Your task to perform on an android device: Open bechdo app, Search for Samsung Galaxy A14 5g
Image 0: 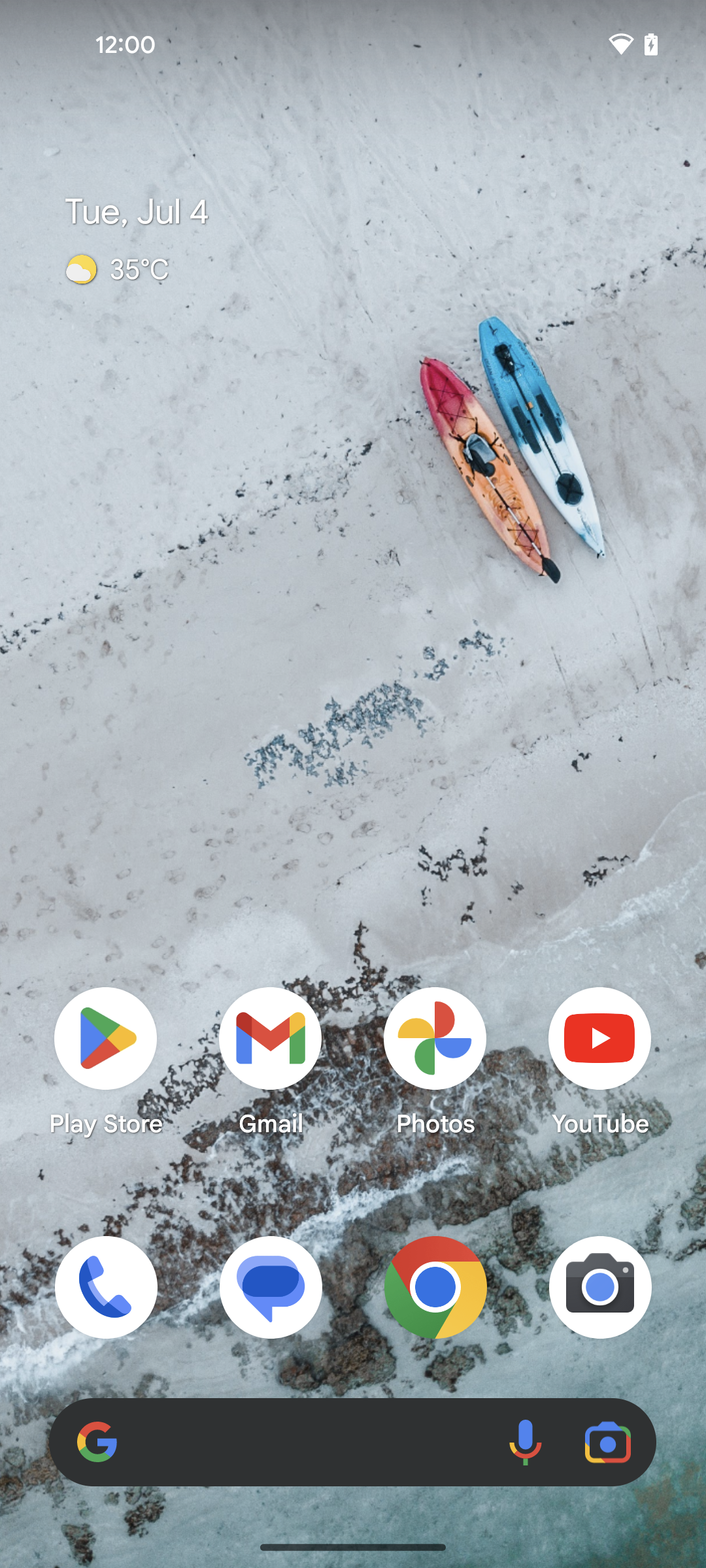
Open bechdo app
Step 0: open app "bechdo"
Image 1: 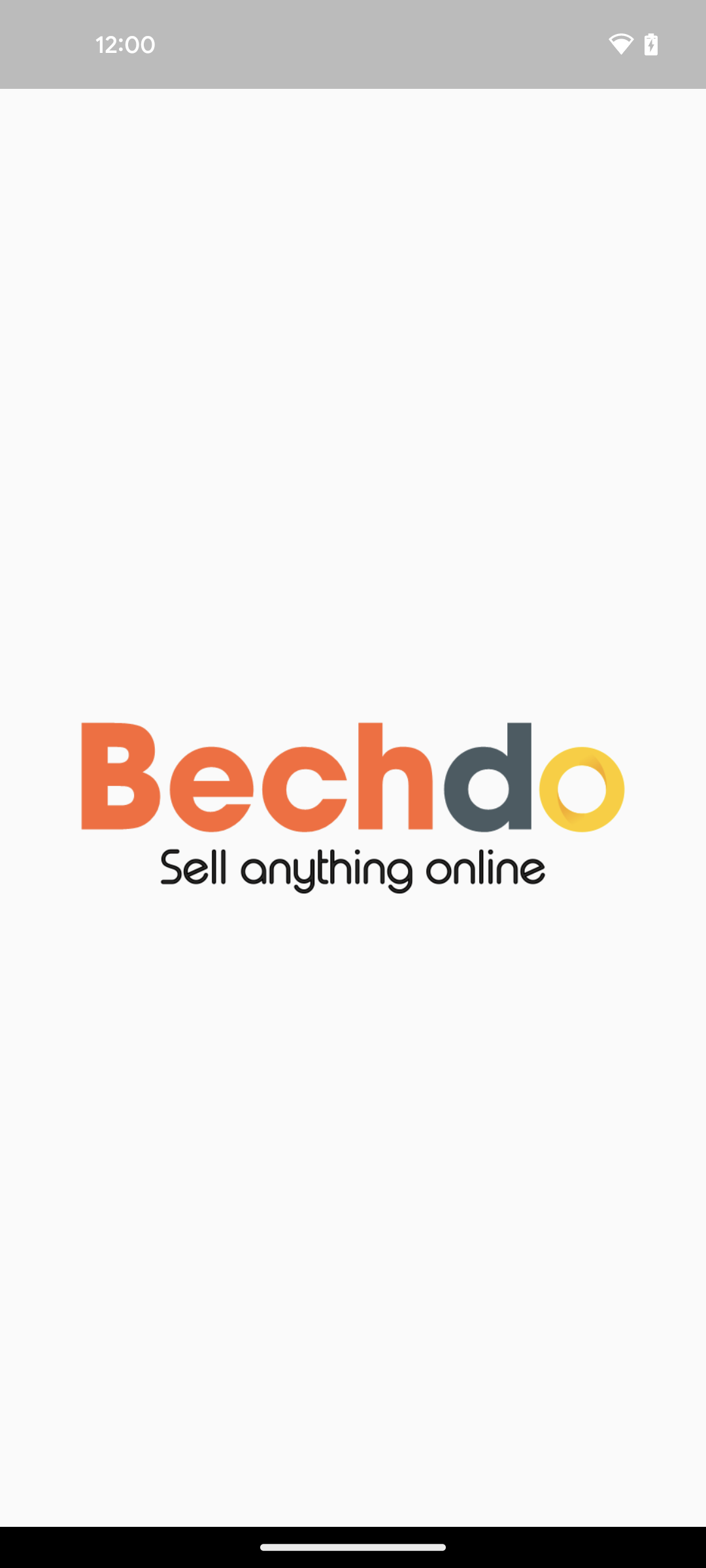
Open bechdo app
Step 1: wait
Image 2: 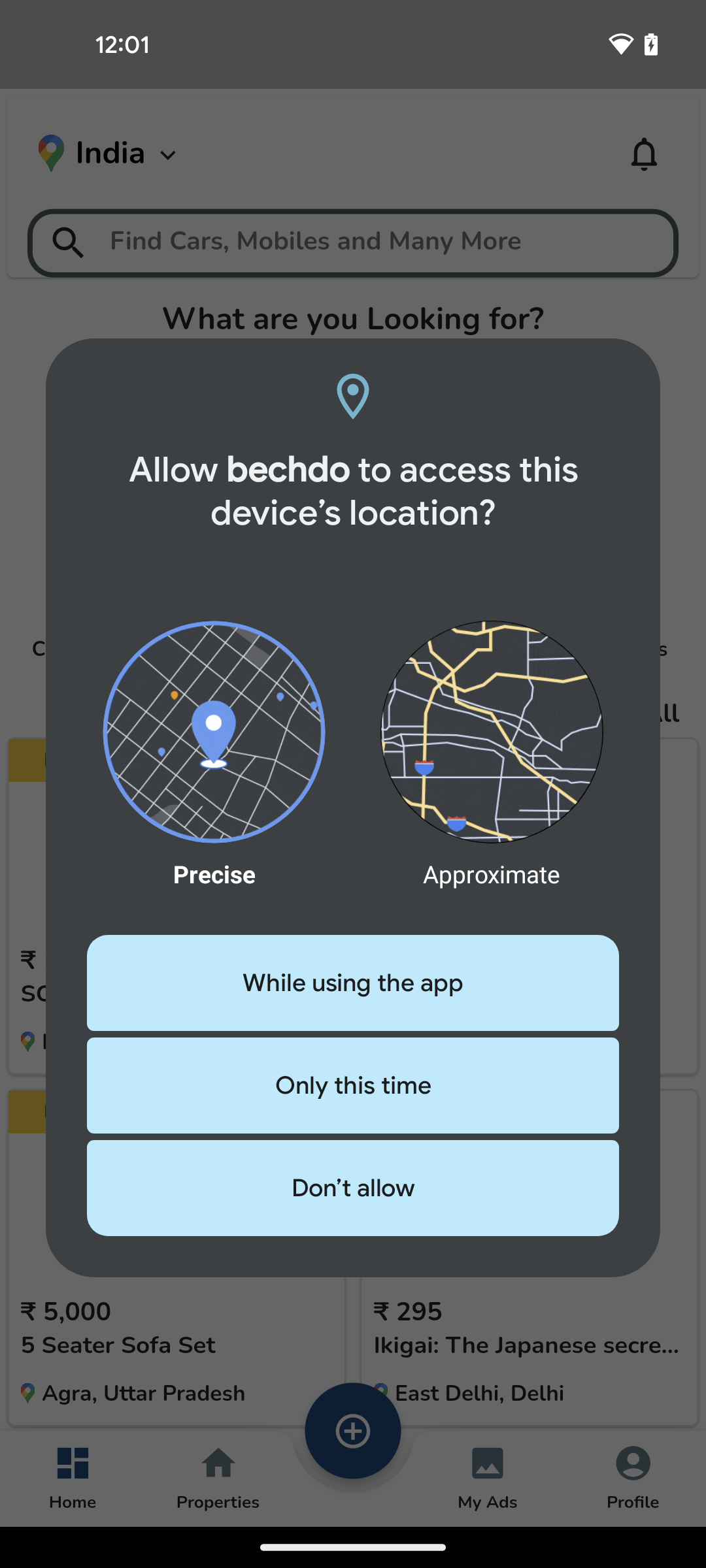
Click on the Don't allow button at the pop up window
Step 2: click (353, 1188)
Image 3: 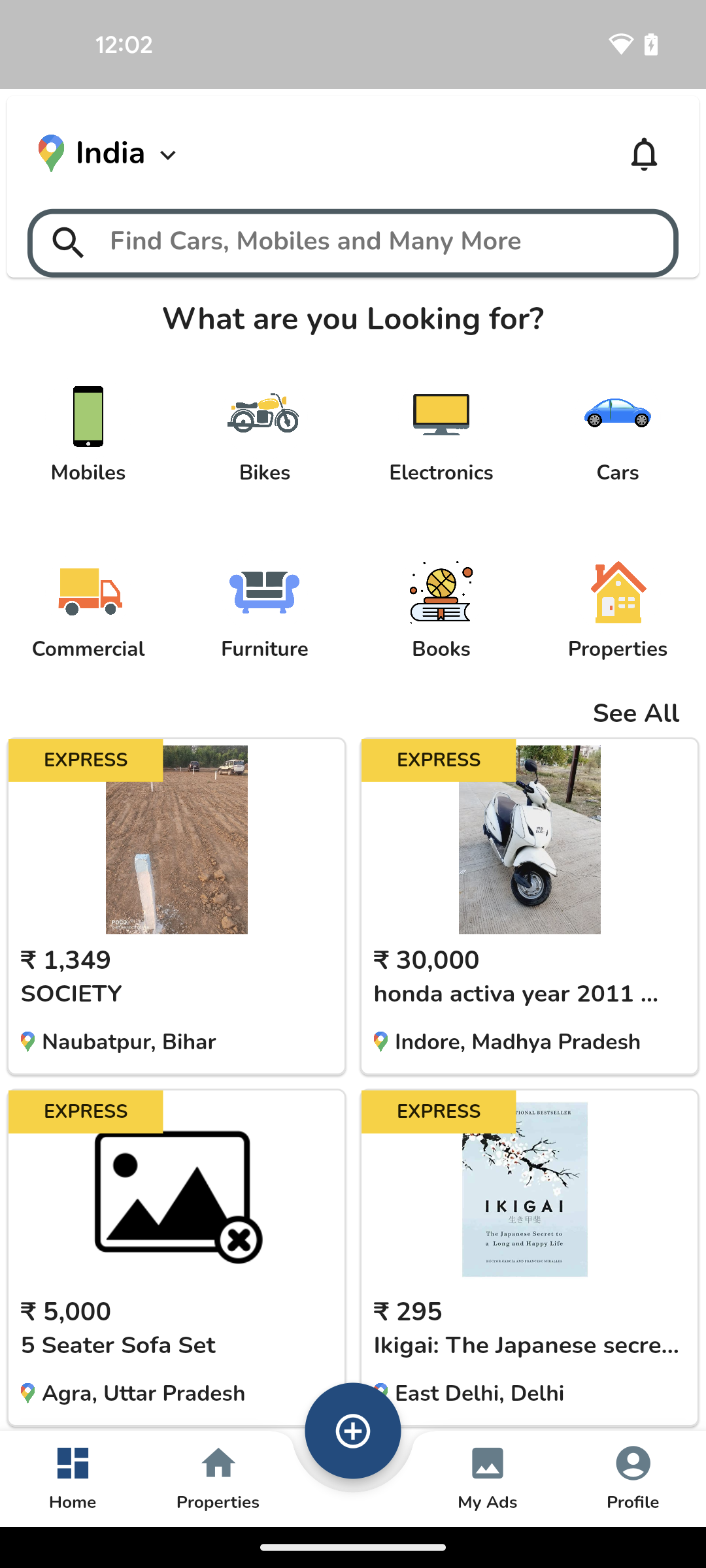
Click on the search bar at the top of the screen
Step 3: click (353, 243)
Image 4: 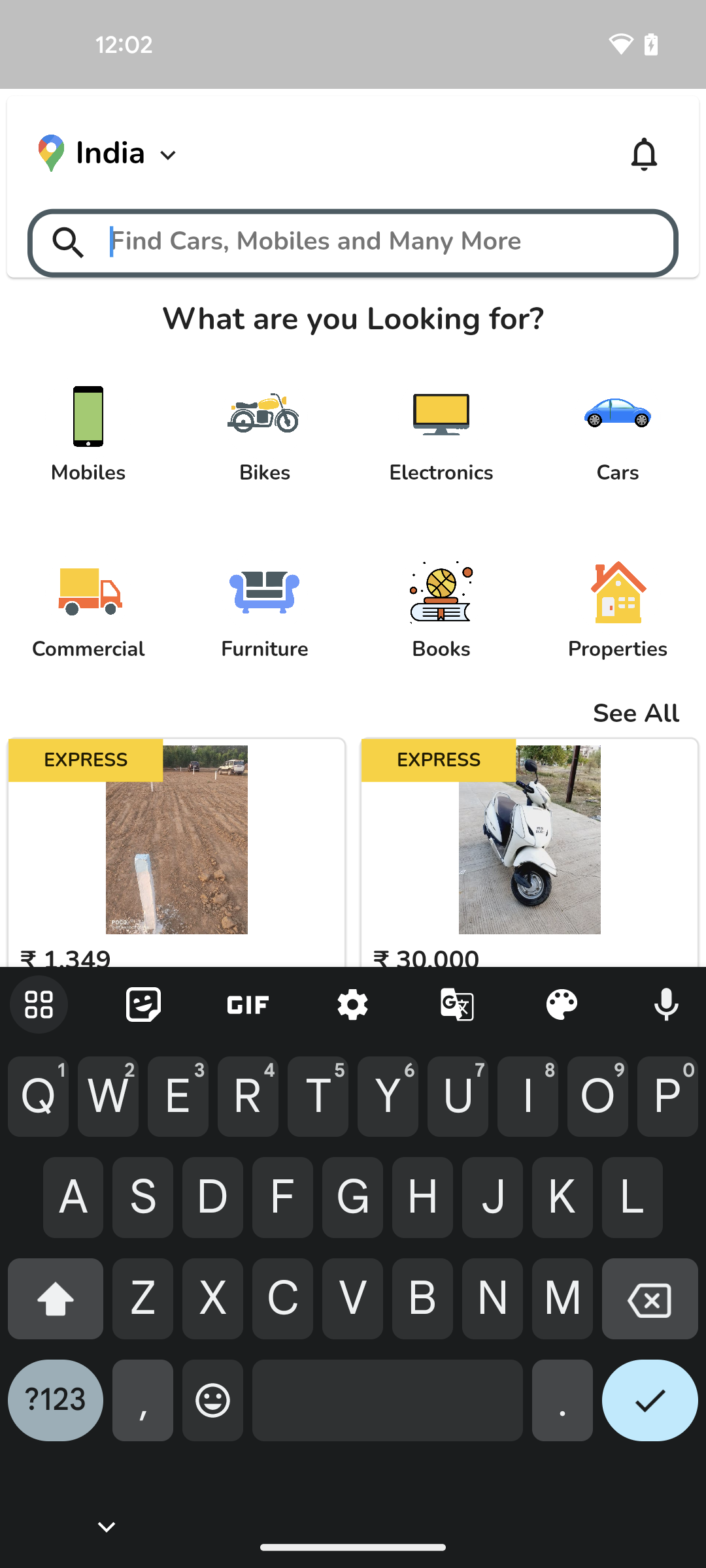
Search for Samsung Galaxy A14 5g
Step 4: type "Samsung Galaxy A14 5g"
Image 5: 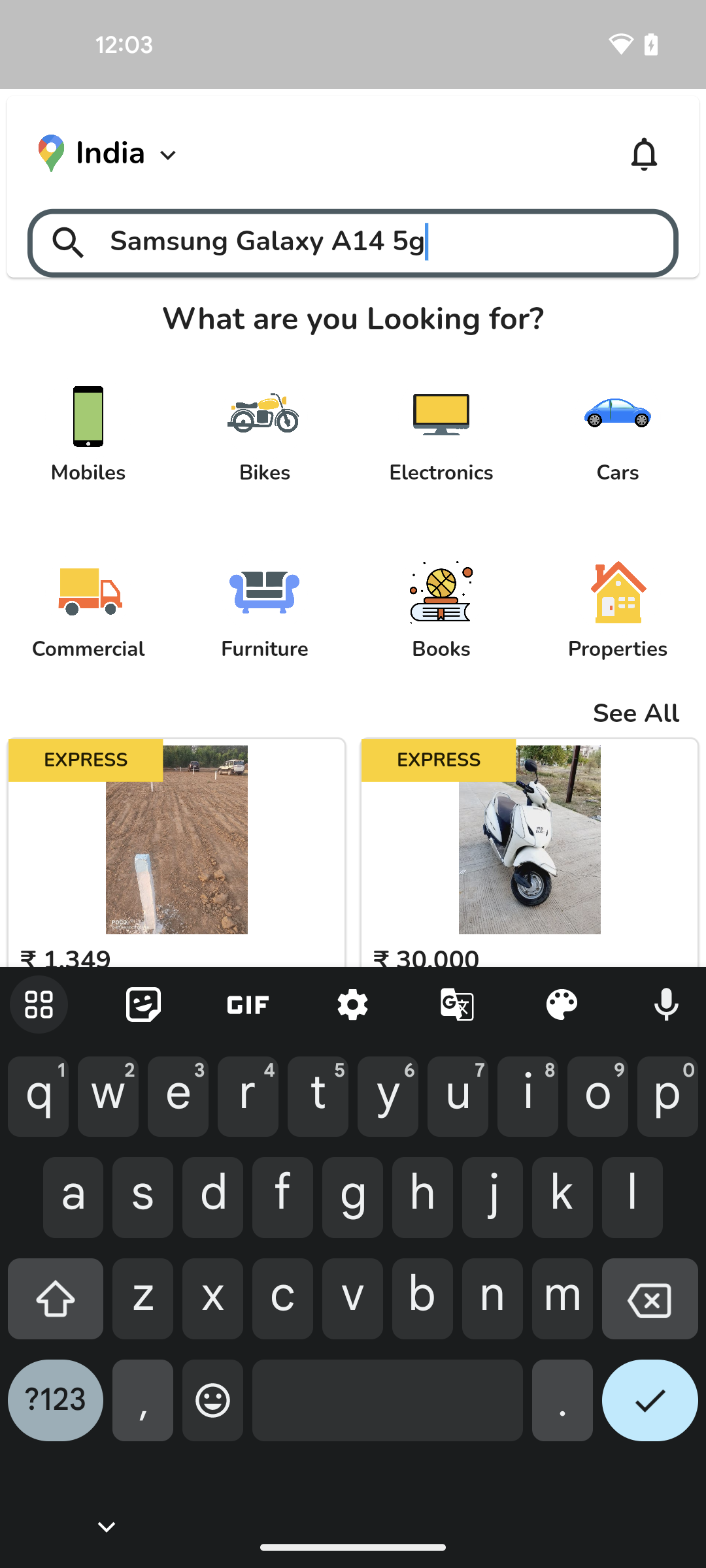
Click on the check icon at the bottom right of the screen
Step 5: click (650, 1410)